Your task to perform on an android device: I want to start my first lesson, in which I have to select the correct image of the French word in the Duolingo app
Image 0: 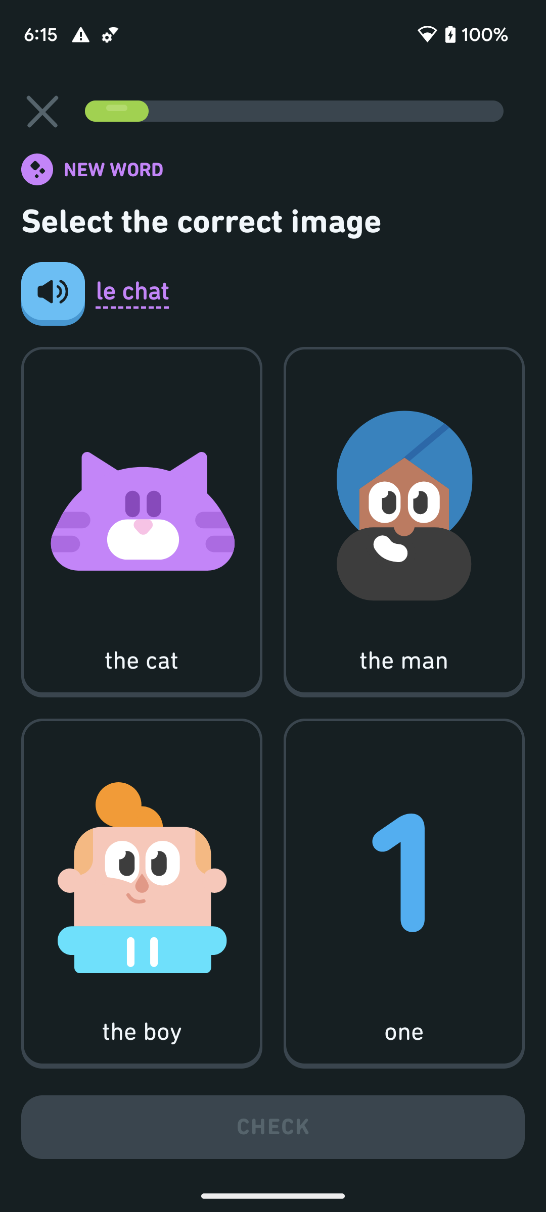
Click on the cat image for the right answer.
Step 0: click (141, 506)
Image 1: 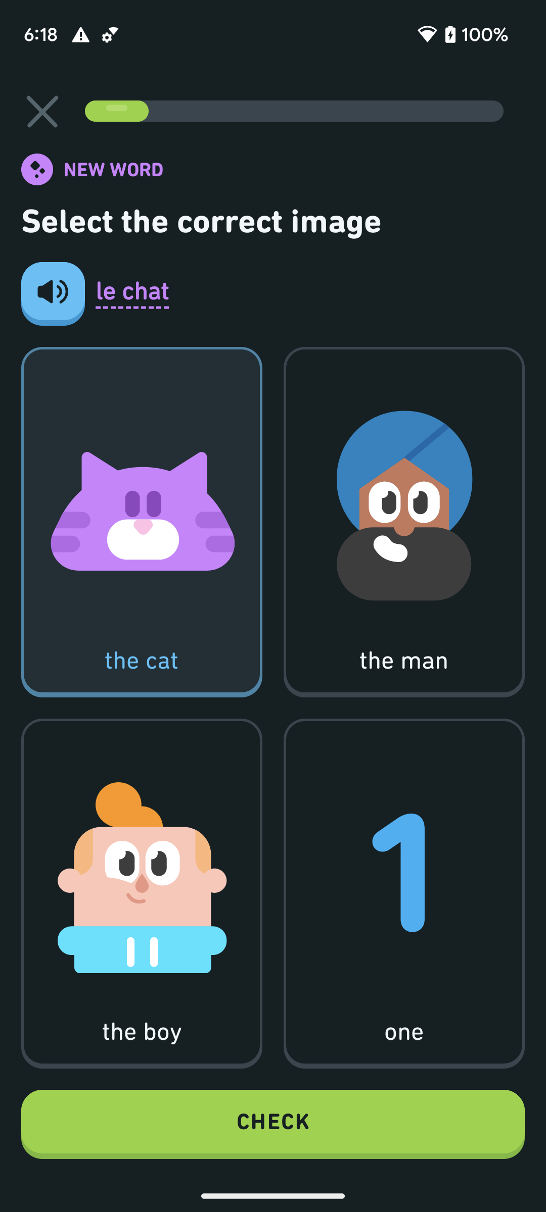
Click on the Check button at the bottom of the screen to check the answer.
Step 1: click (273, 1124)